Your task to perform on an android device: I use the Adidas app to look for shoes with a shoe size of 9.
Image 0: 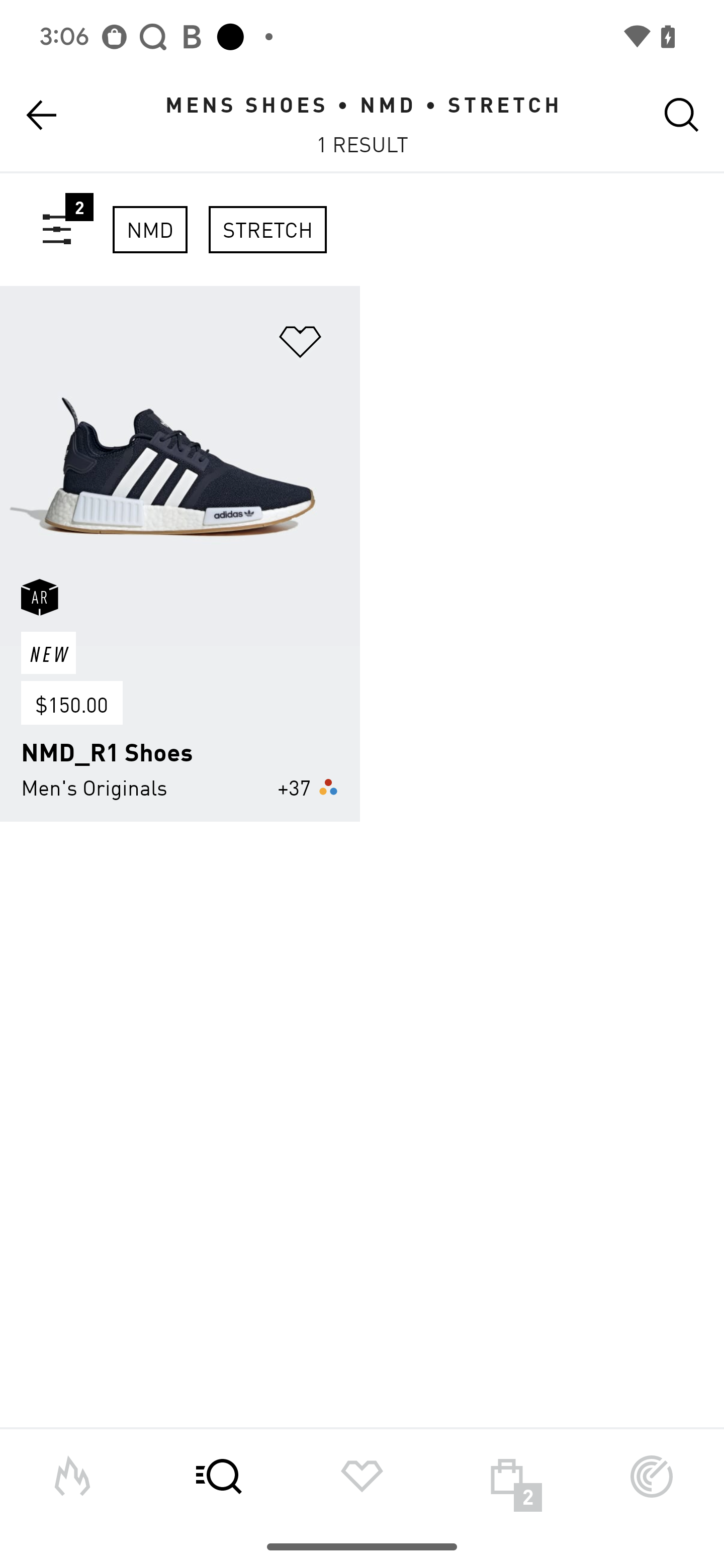
Click on the filter icon to select the size
Step 0: click (67, 234)
Image 1: 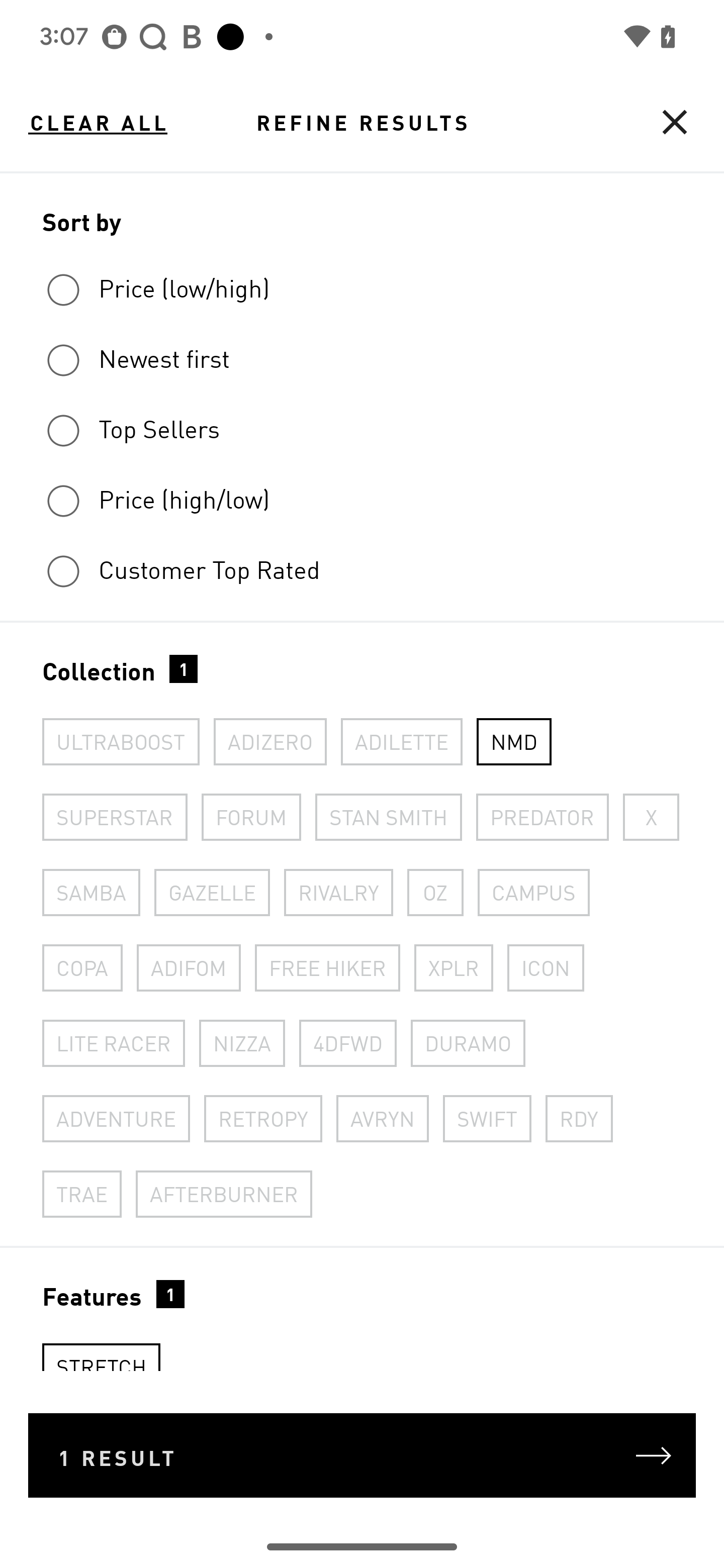
Swipe up on the screen
Step 1: scroll down
Image 2: 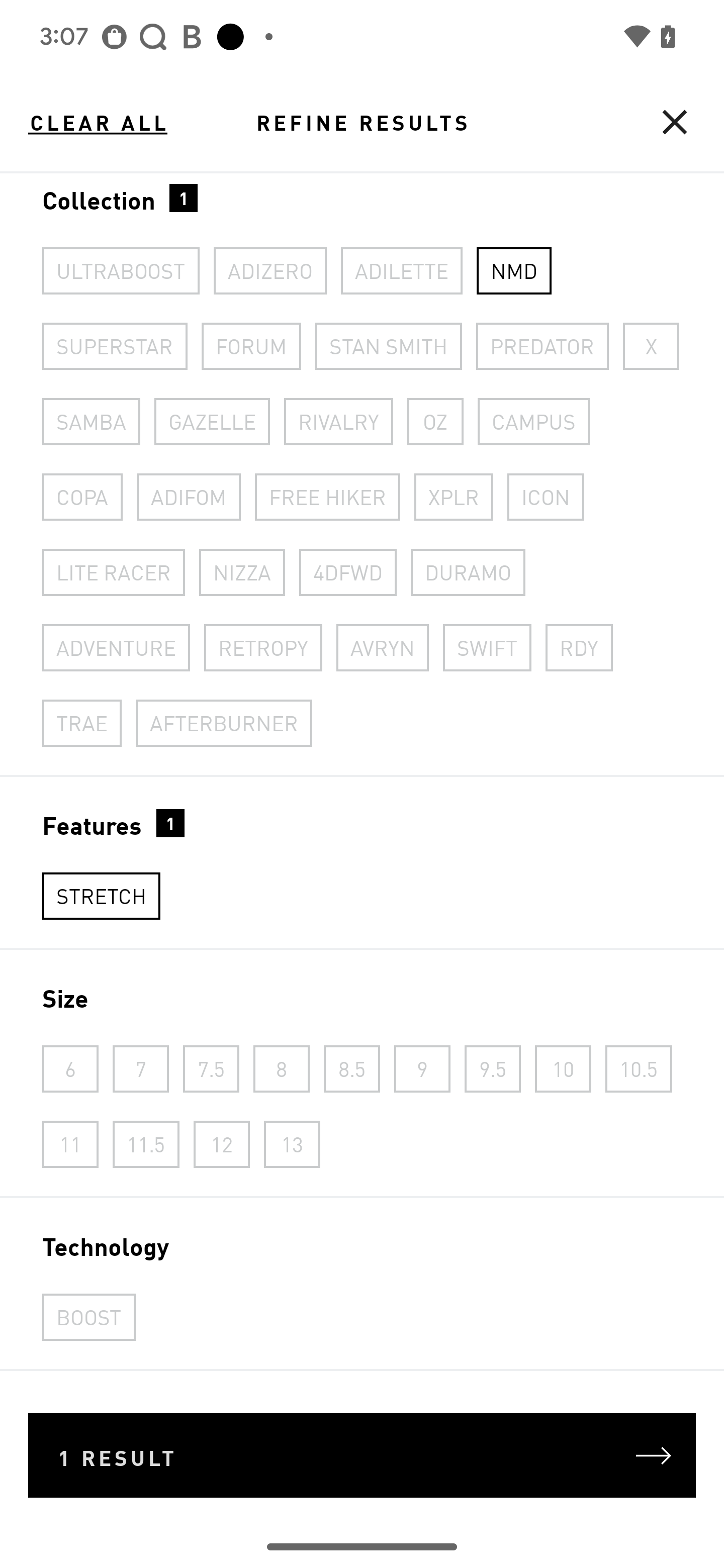
Click on the 9 number
Step 2: click (421, 1060)
Image 3: 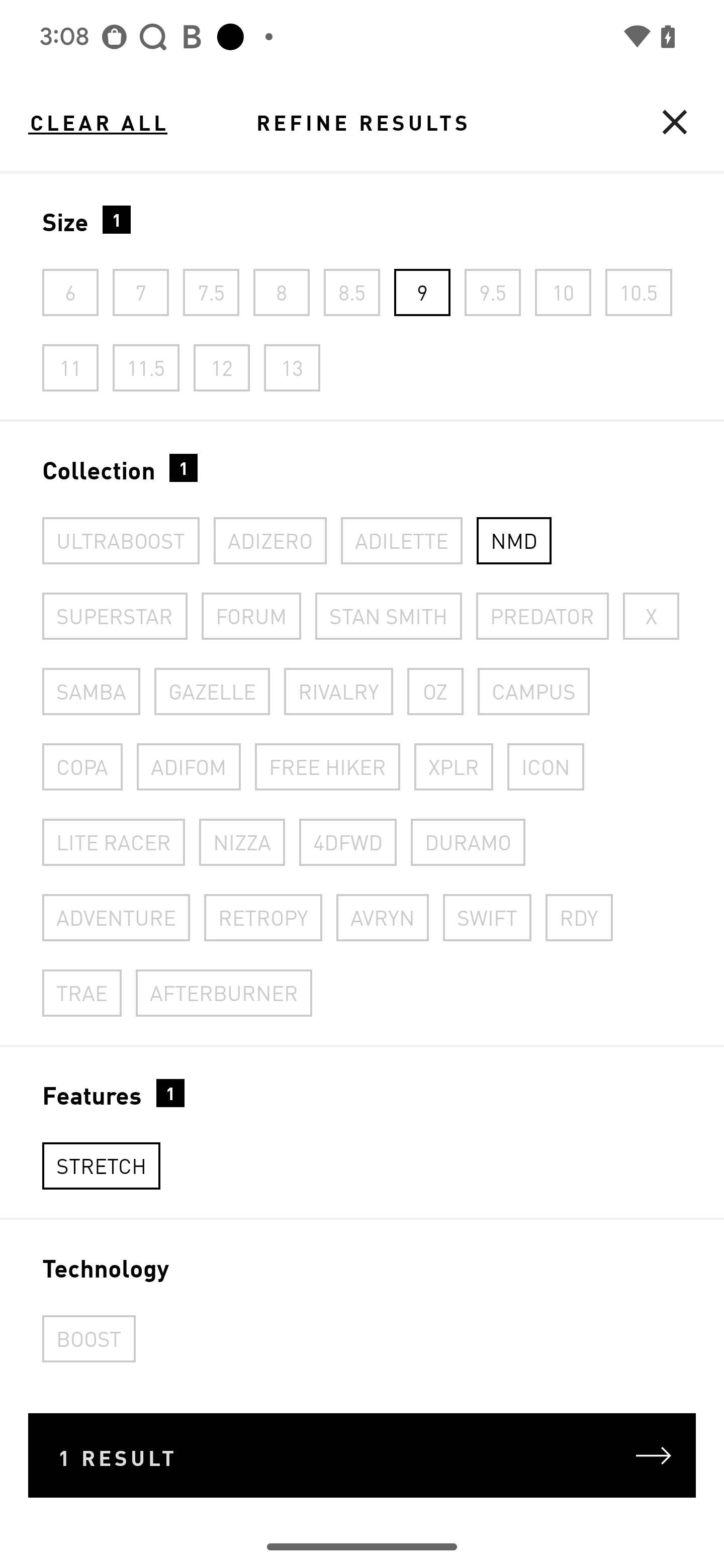
Click on the result 
Step 3: click (445, 1450)